Your task to perform on an android device: I should set a one-month goal to complete the French language lessons with the Duolingo app.
Image 0: 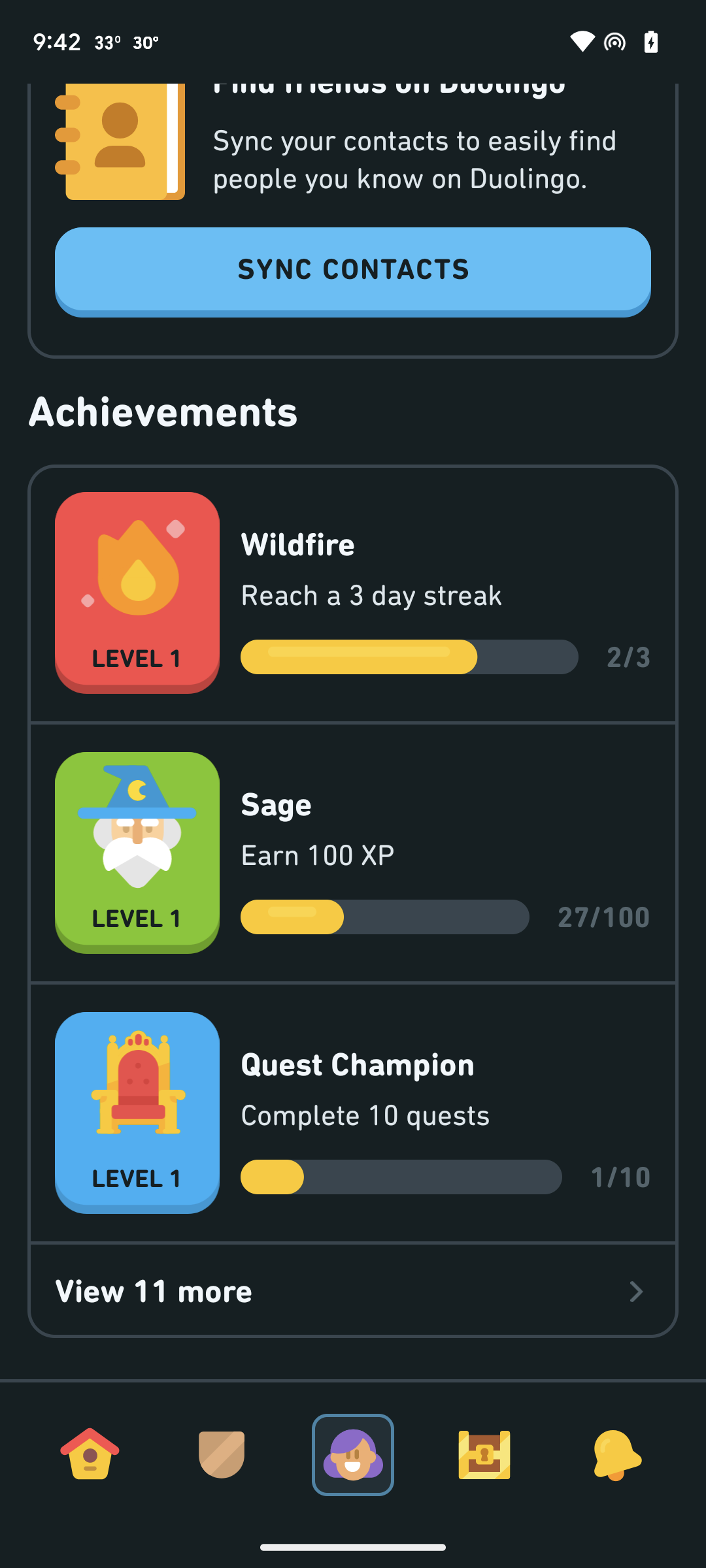
Click on the home icon at the bottom of the screen
Step 0: click (90, 1454)
Image 1: 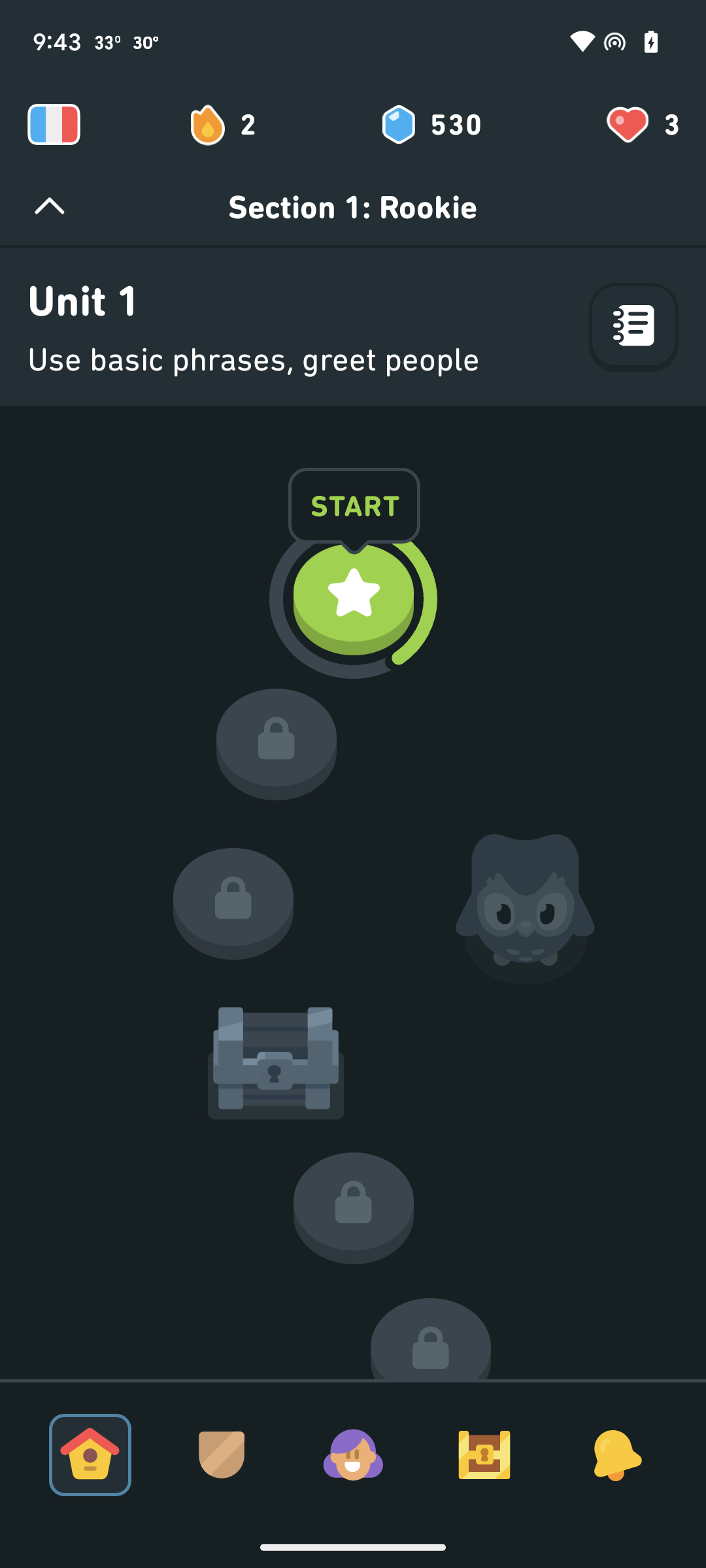
Click on the streak icon at the top of the screen
Step 1: click (231, 125)
Image 2: 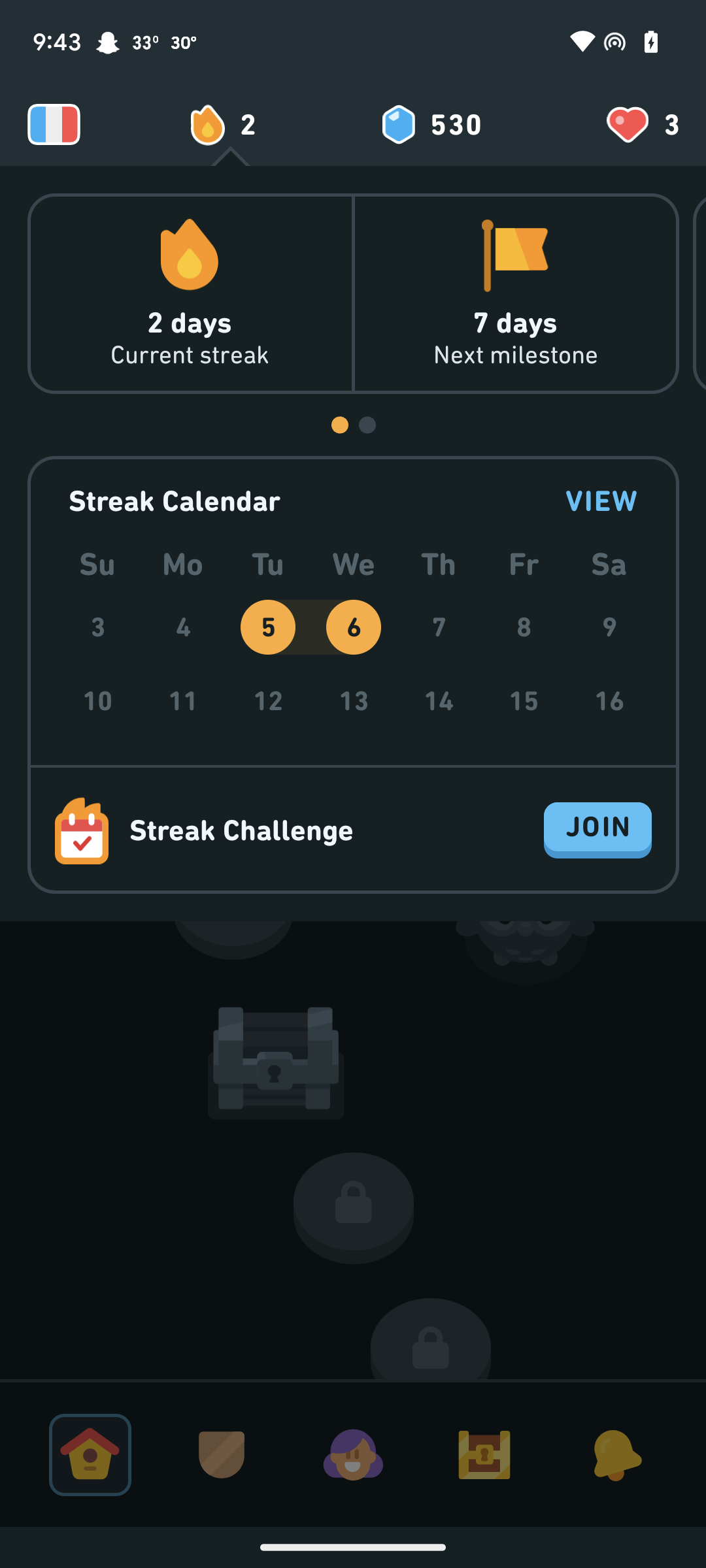
Click on the join button
Step 2: click (597, 830)
Image 3: 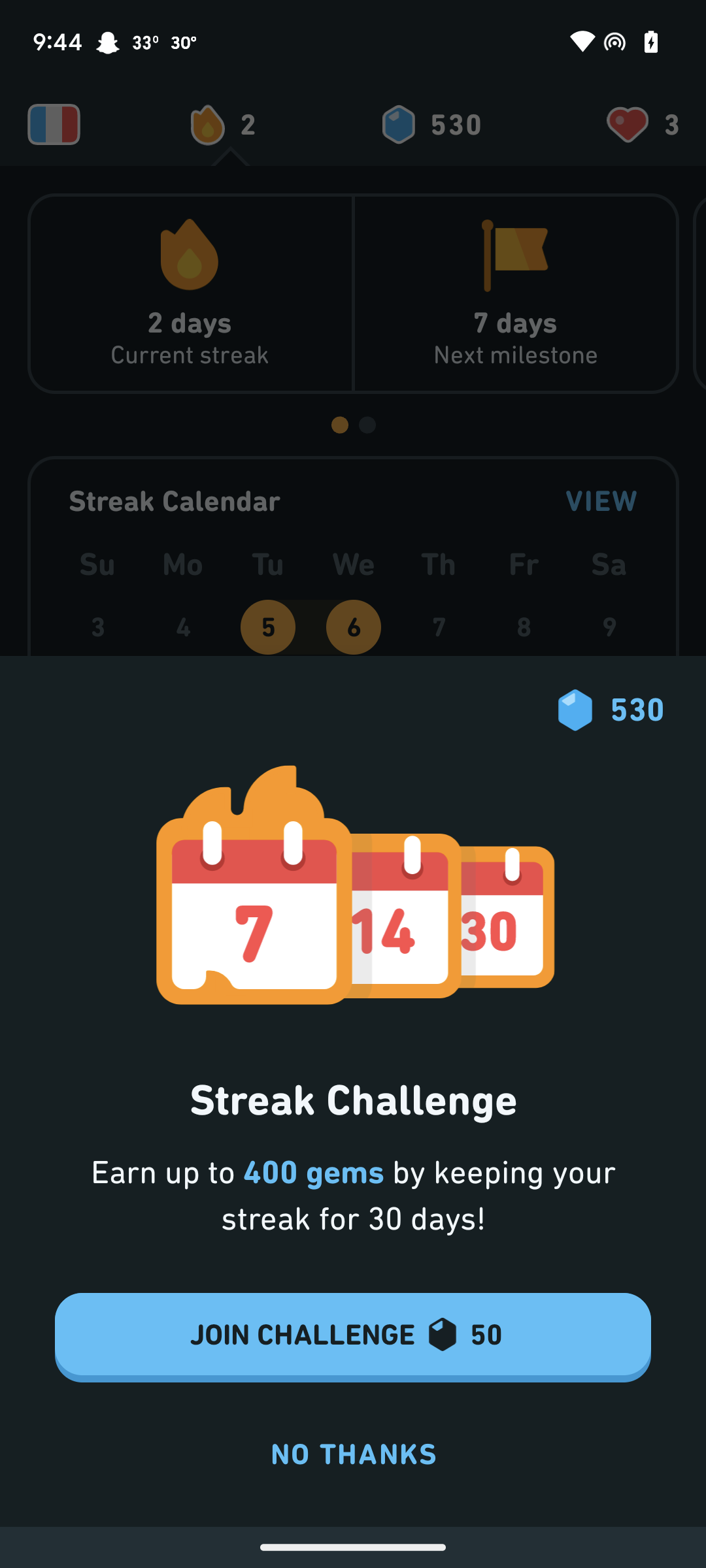
Click on the join challenge button
Step 3: click (302, 1334)